Your task to perform on an android device: Open the Reminders app and click on the task "Arrange meetings with client" from the list "90-day sales plan" and move it to the list "sales call checklist".
Image 0: 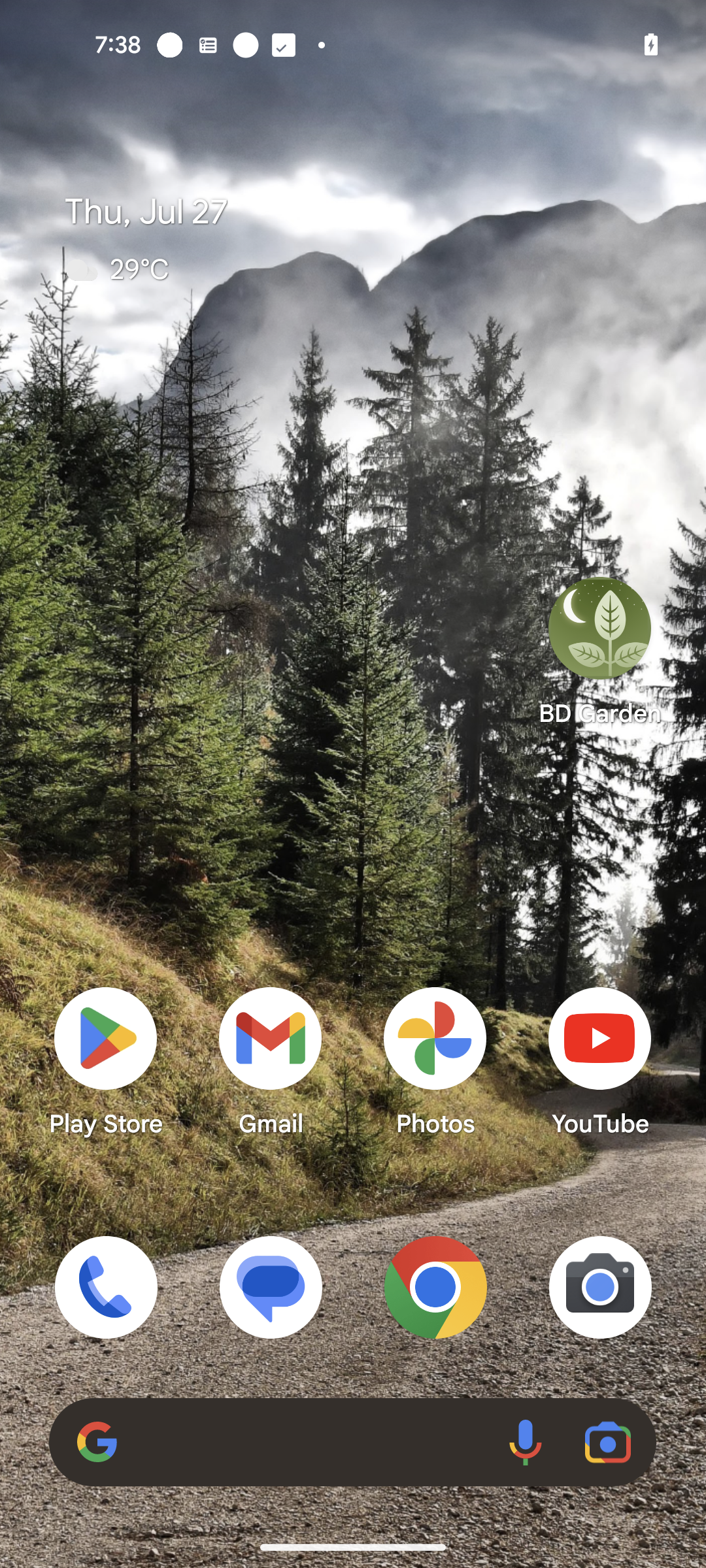
Open the Reminders app.
Step 0: open app "Reminders"
Image 2: 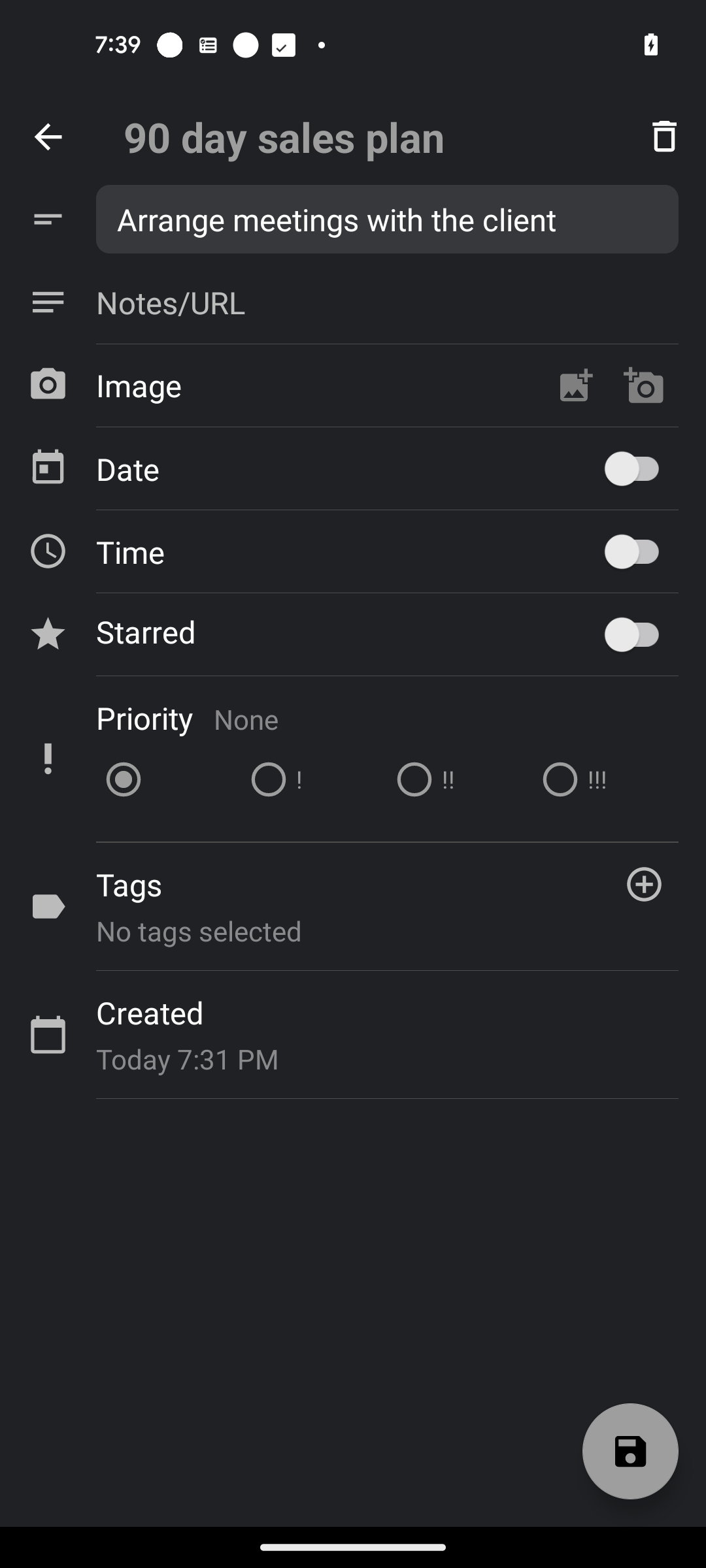
Click on the 90 day sales plan
Step 2: click (284, 137)
Image 3: 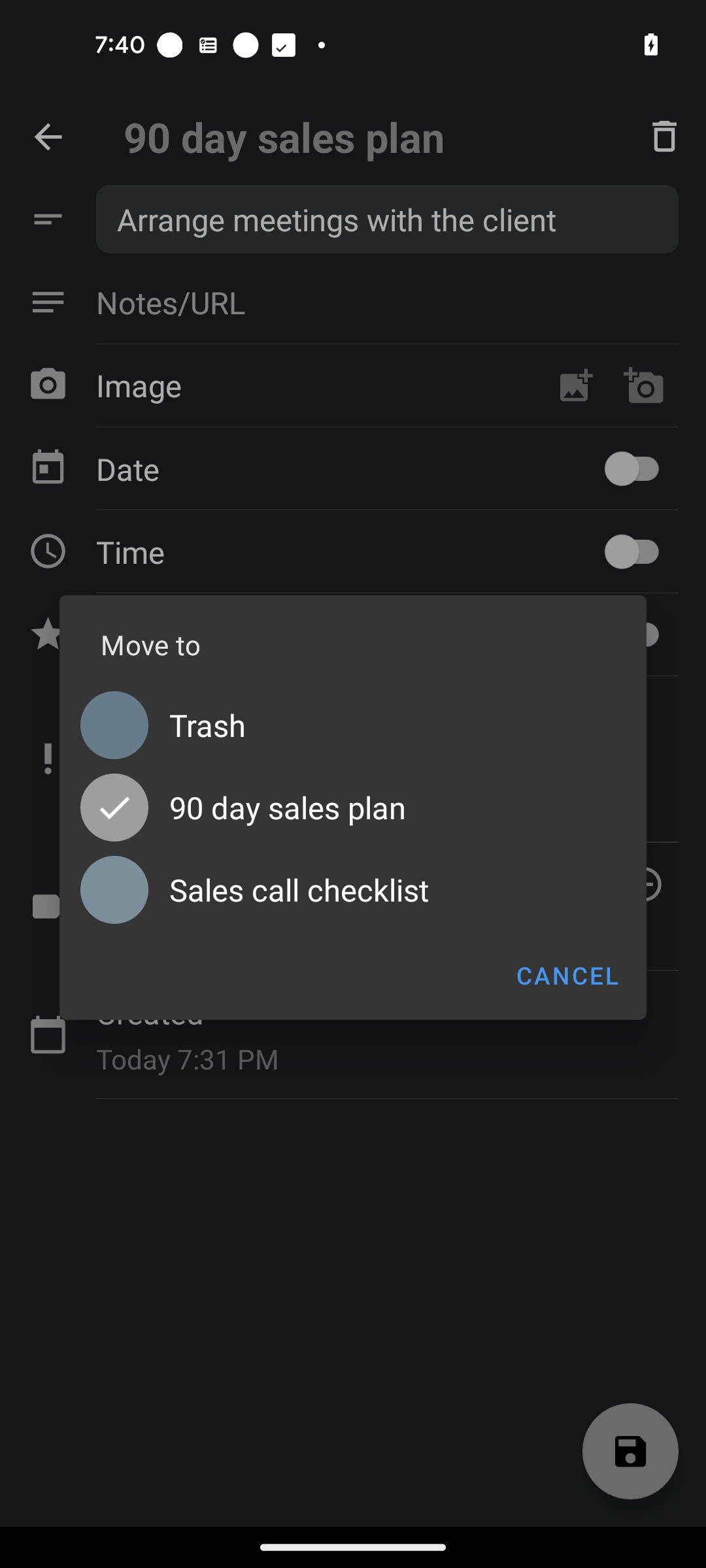
Select "Sales call checklist" from the options.
Step 3: click (118, 892)